Your task to perform on an android device: It's time to change since I'm sick of the outdated appearance. Using the Nykaaman app, choose the Sports Shoes filter from the Occasion menu.
Image 0: 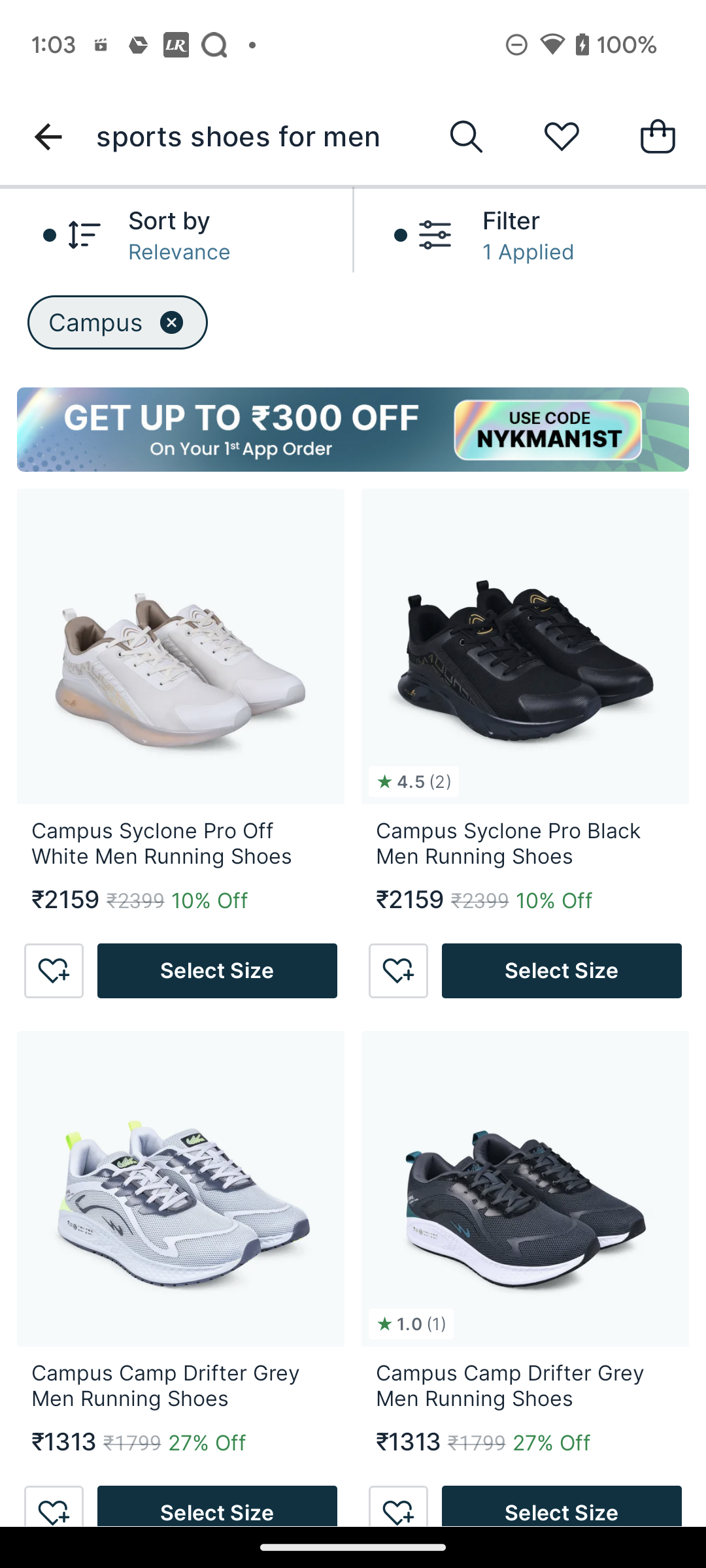
Click on the Filter section at the top of screen
Step 0: click (460, 226)
Image 1: 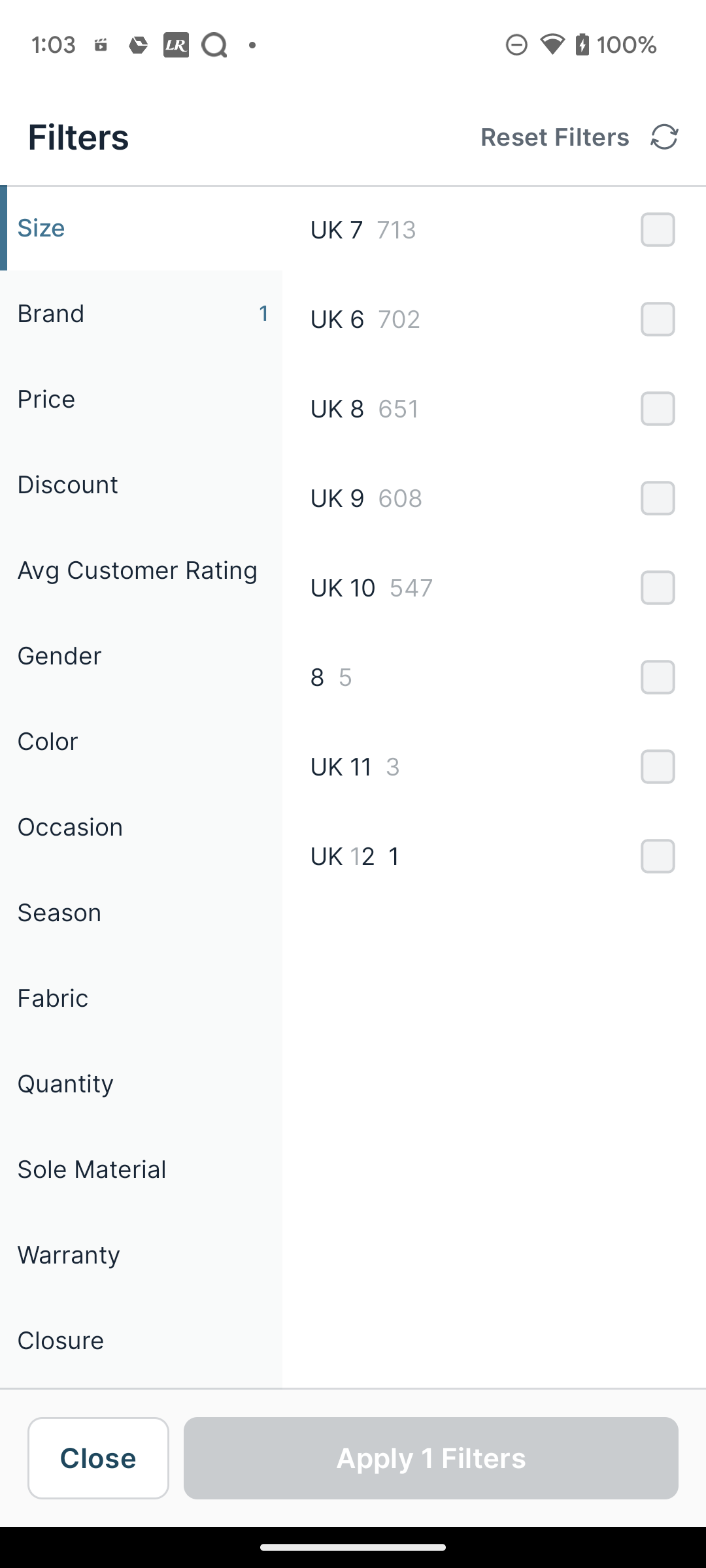
Go to the Occasion Filter
Step 1: click (70, 826)
Image 2: 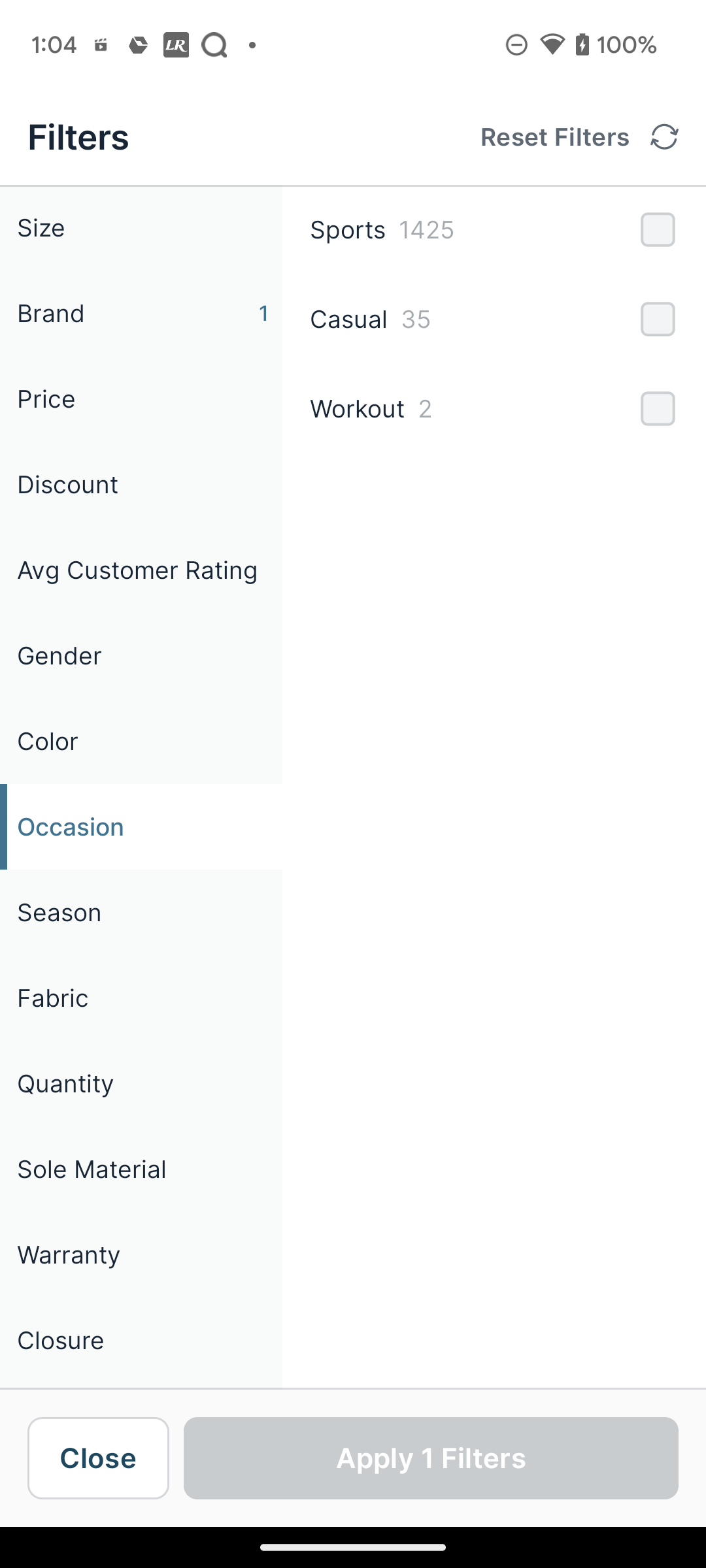
Click on the tick box of Sports
Step 2: click (658, 229)
Image 3: 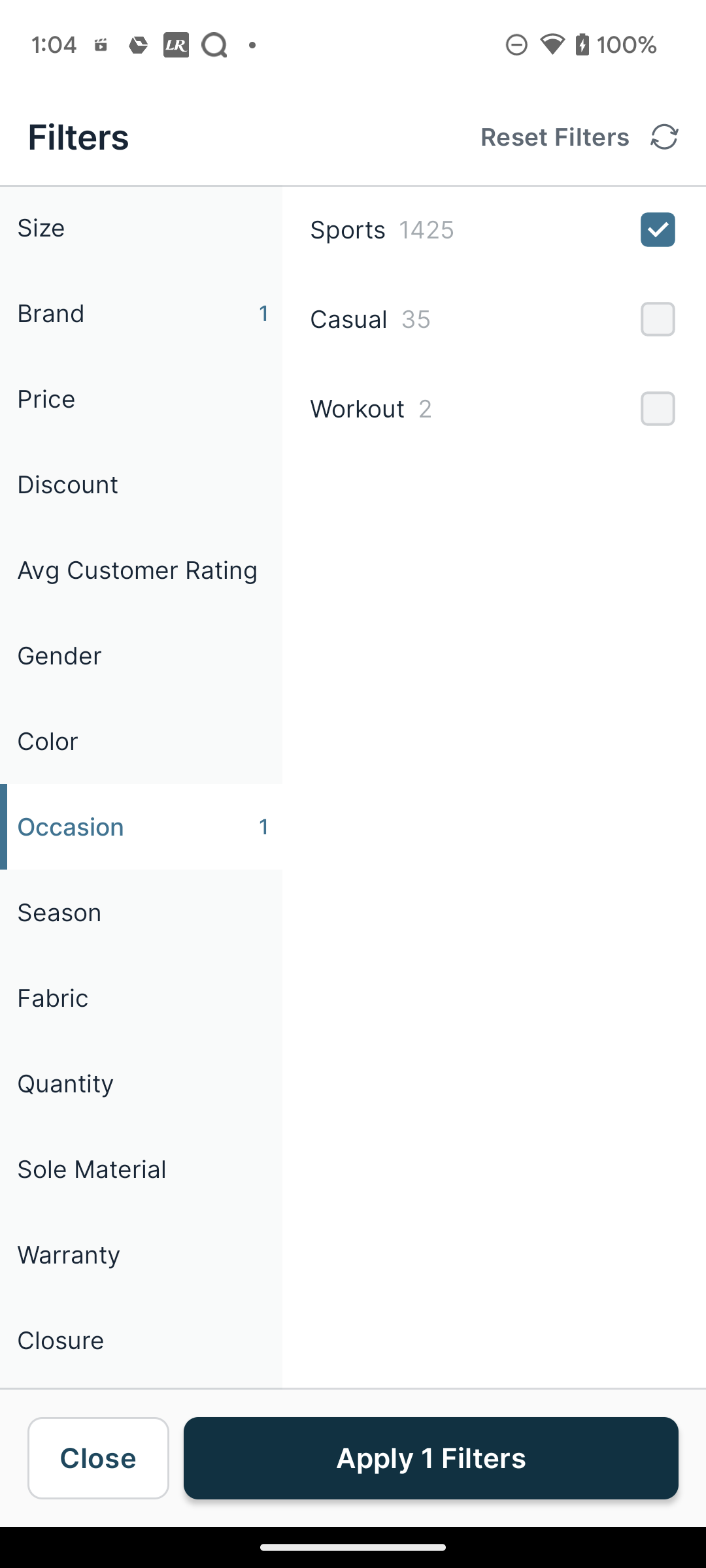
Click on Apply 1 Filters at the bottom of the screen
Step 3: click (431, 1458)